Your task to perform on an android device: I will create a playlist titled Fishing Videos so that I can save videos in it and watch them later.
Image 1: 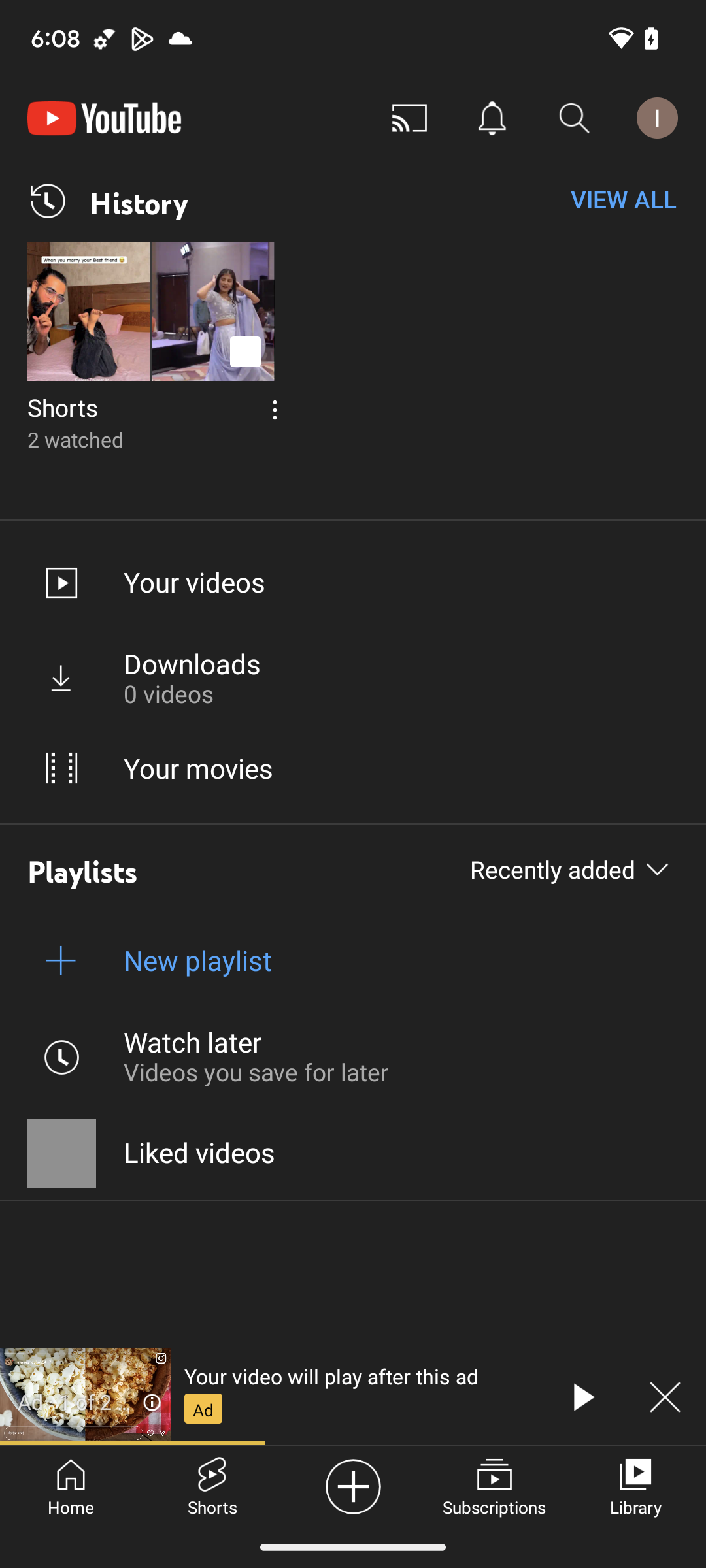
Click on the library symbol.
Step 1: click (635, 1485)
Image 3: 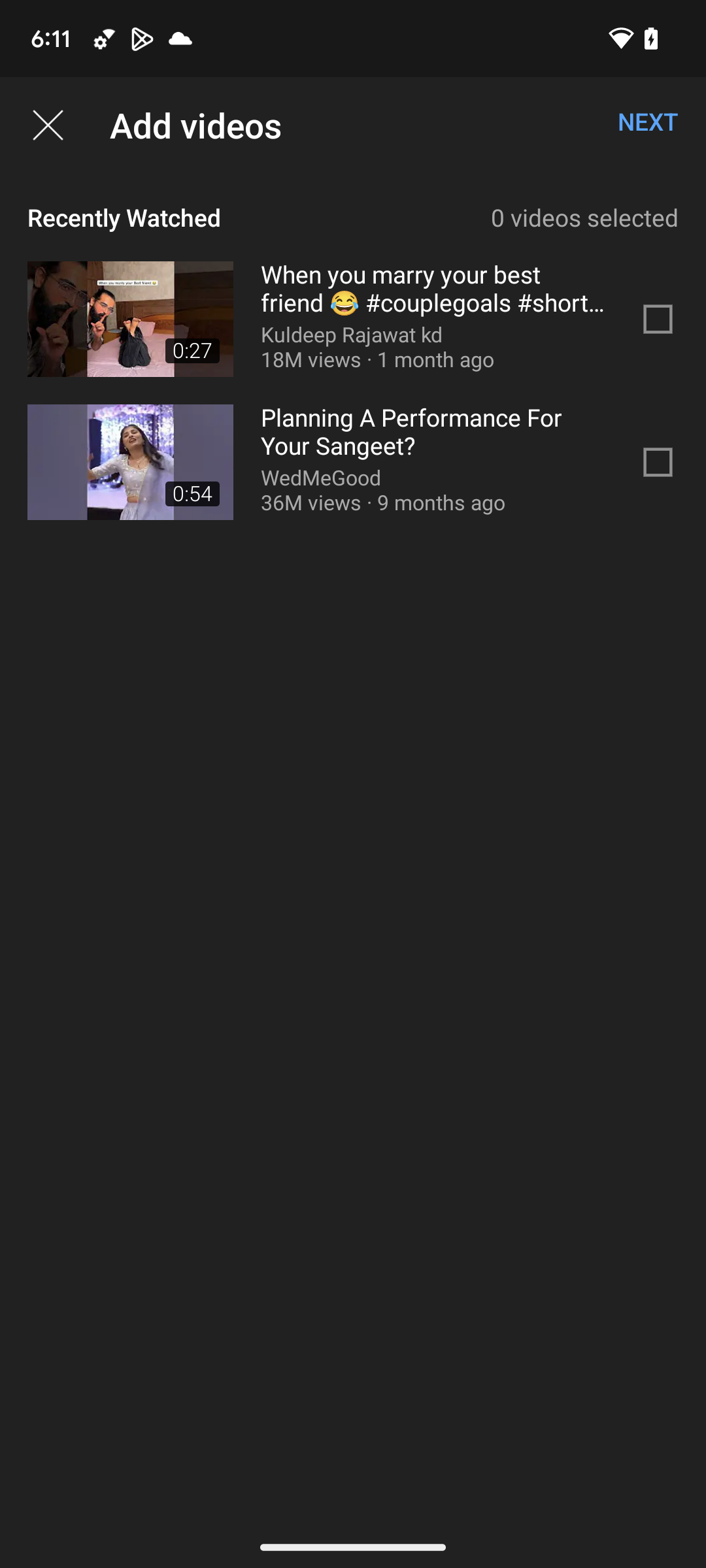
Click on the next button in the top right-hand corner.
Step 3: click (648, 121)
Image 4: 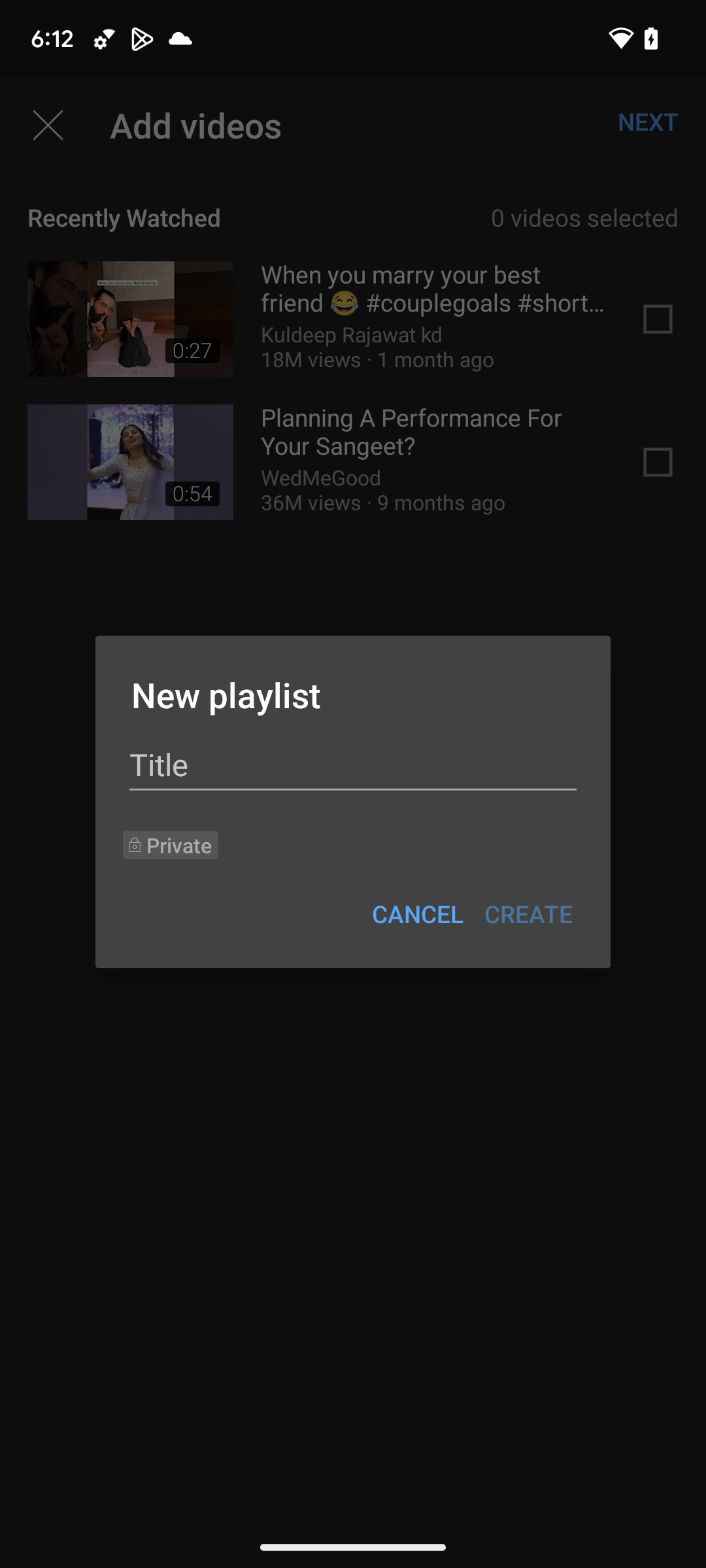
Click on the title.
Step 4: click (353, 764)
Image 6: 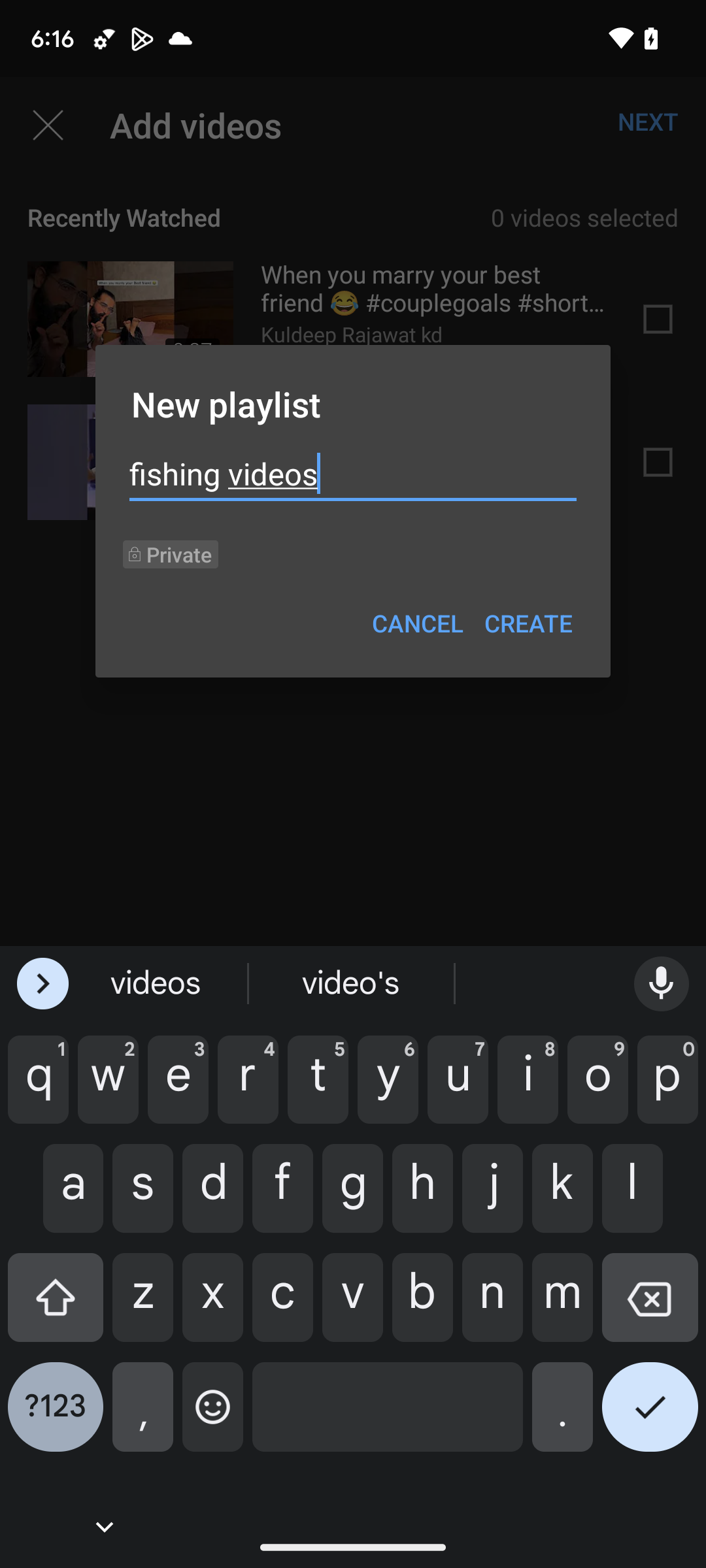
Click on the create button.
Step 6: click (528, 623)